Your task to perform on an android device:  Searching for a charming home in Paris! I am on the lookout for a crazy and well-located house in this beautiful city,ideally with some unique Parisian flair on the Funda app
Image 0: 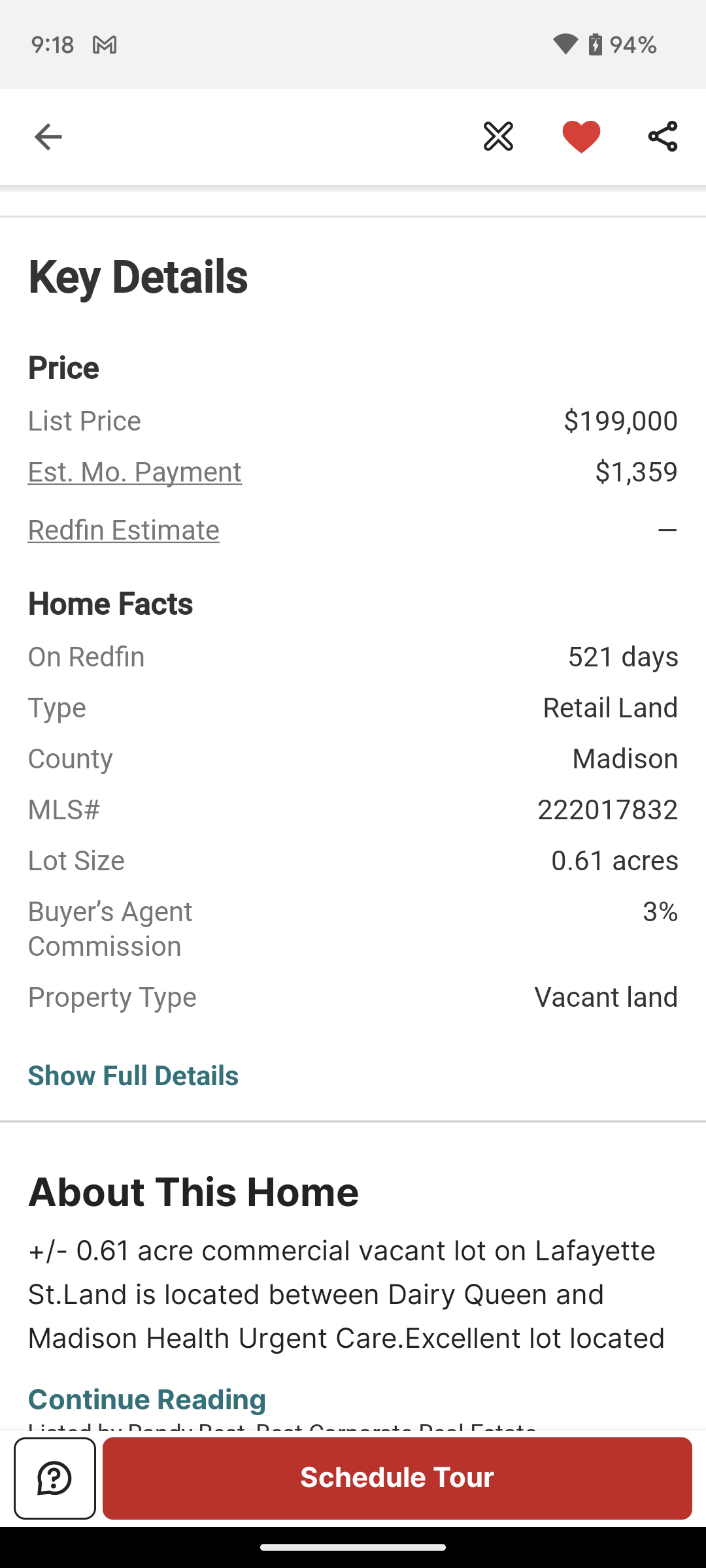
Open the Funda app
Step 0: open app "funda"
Image 1: 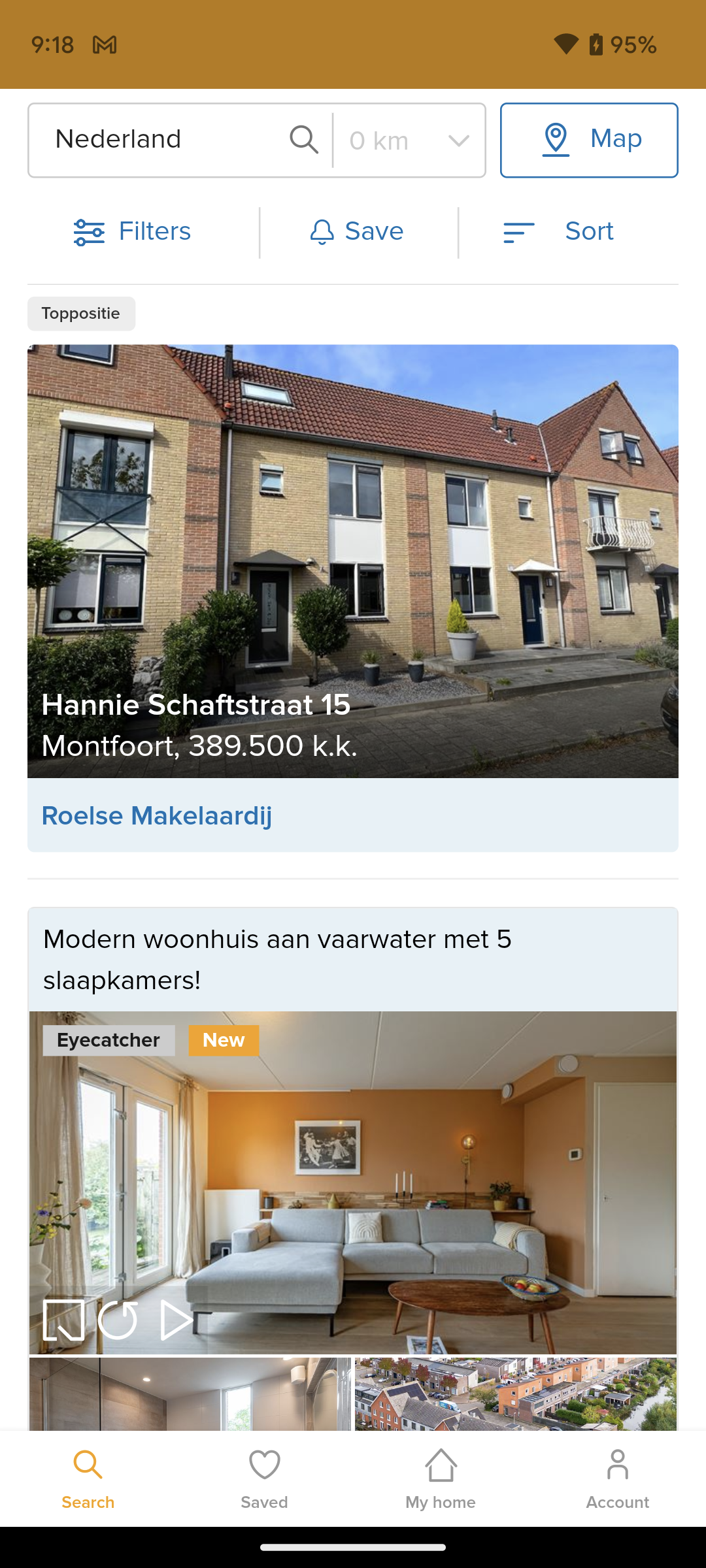
Click on the search icon at the top of the screen
Step 1: click (257, 140)
Image 2: 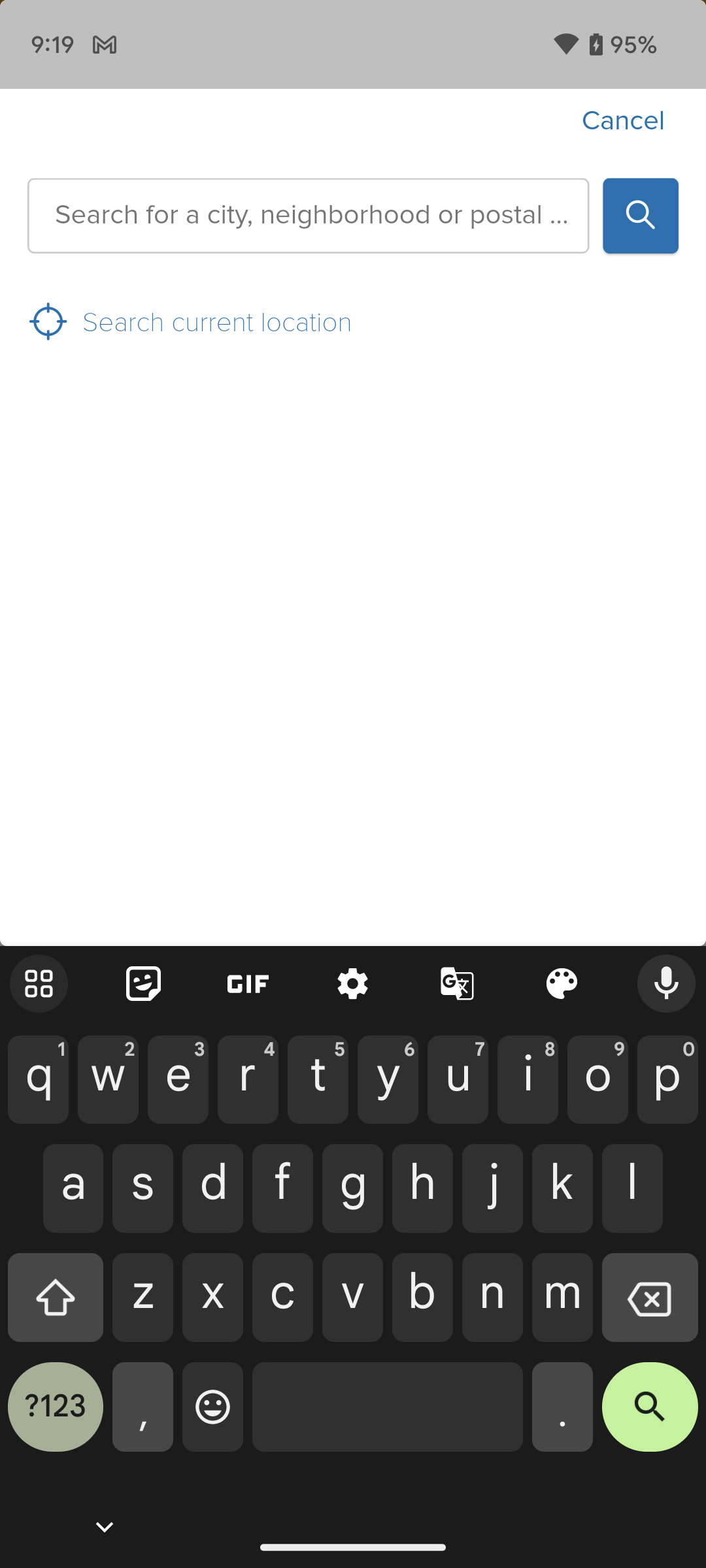
Type Paris in search bar 
Step 2: type "Paris"
Image 3: 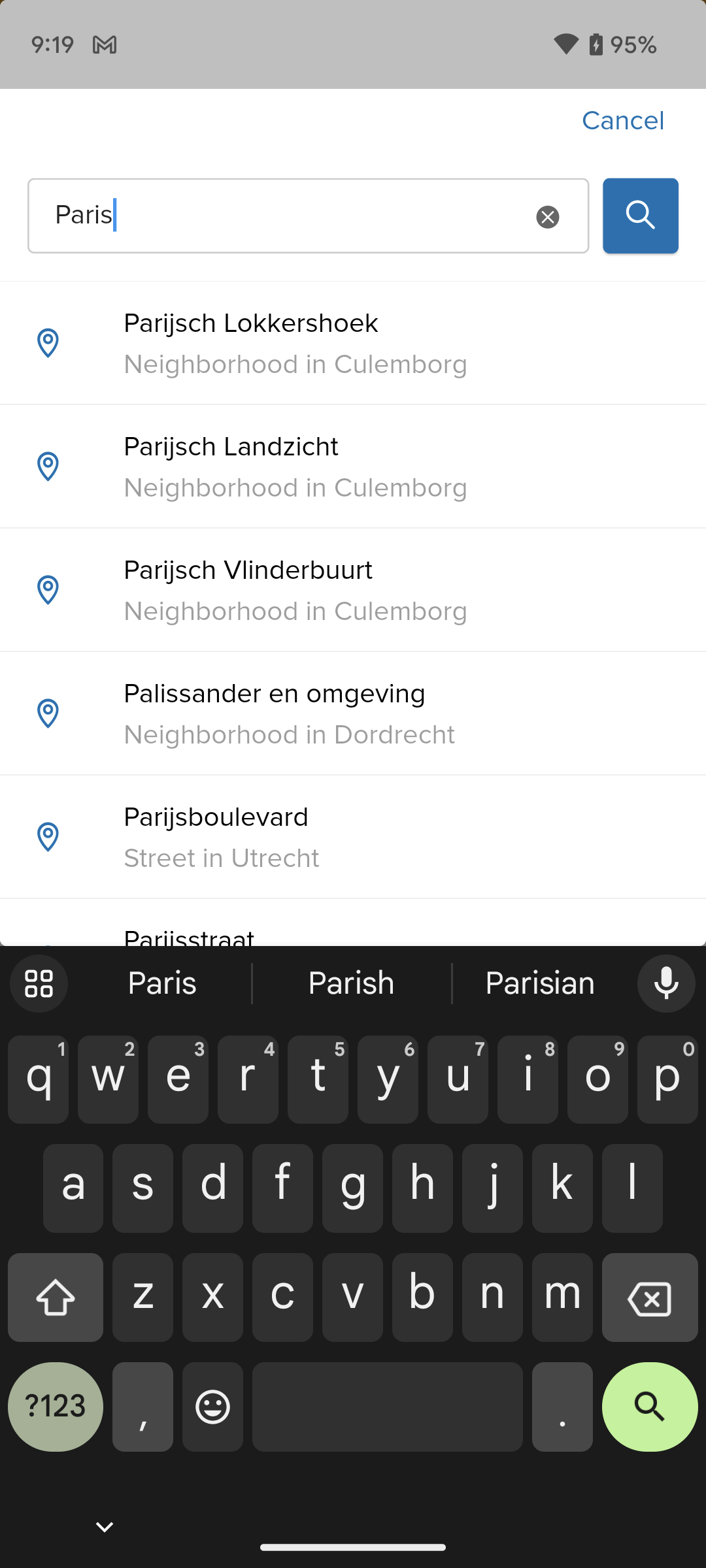
Click on the first suggestion 
Step 3: click (353, 342)
Image 4: 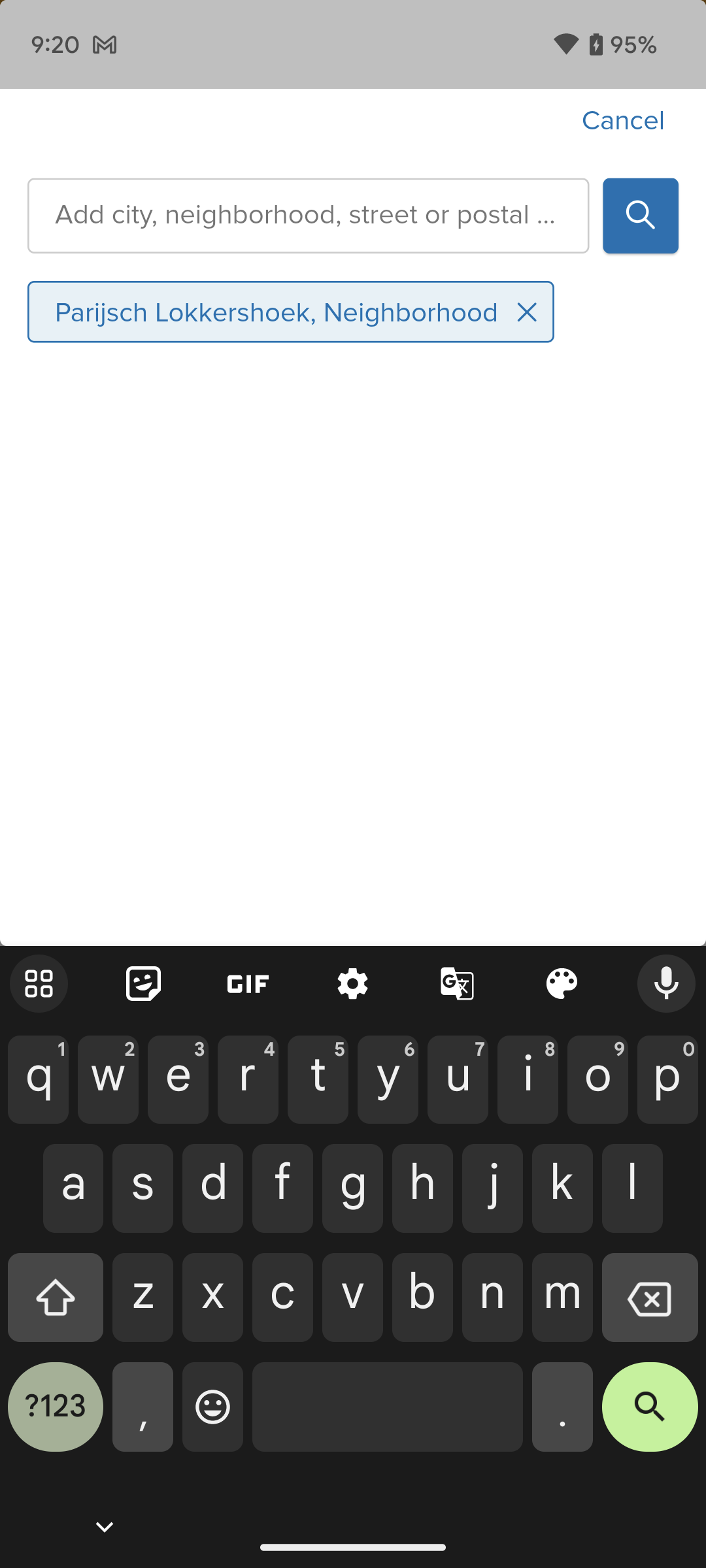
Click on the search key at the bottom right of the keyboard
Step 4: click (650, 1417)
Image 5: 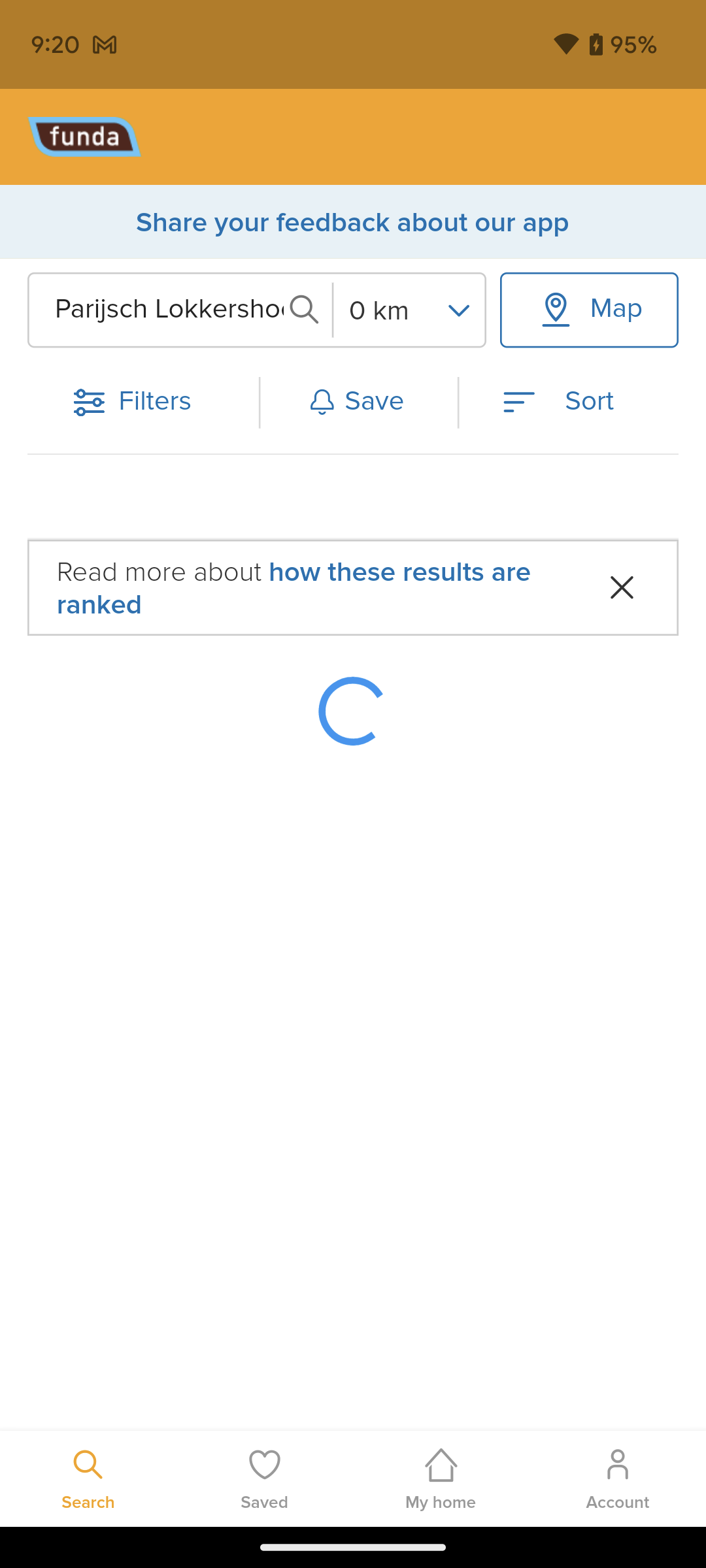
Click on the search key at the bottom right of the keyboard
Step 5: wait